Your task to perform on an android device: Open DoorDash app, Enter zipcode 98101 and search for Cake Monkey, gluten free restaurant
Image 0: 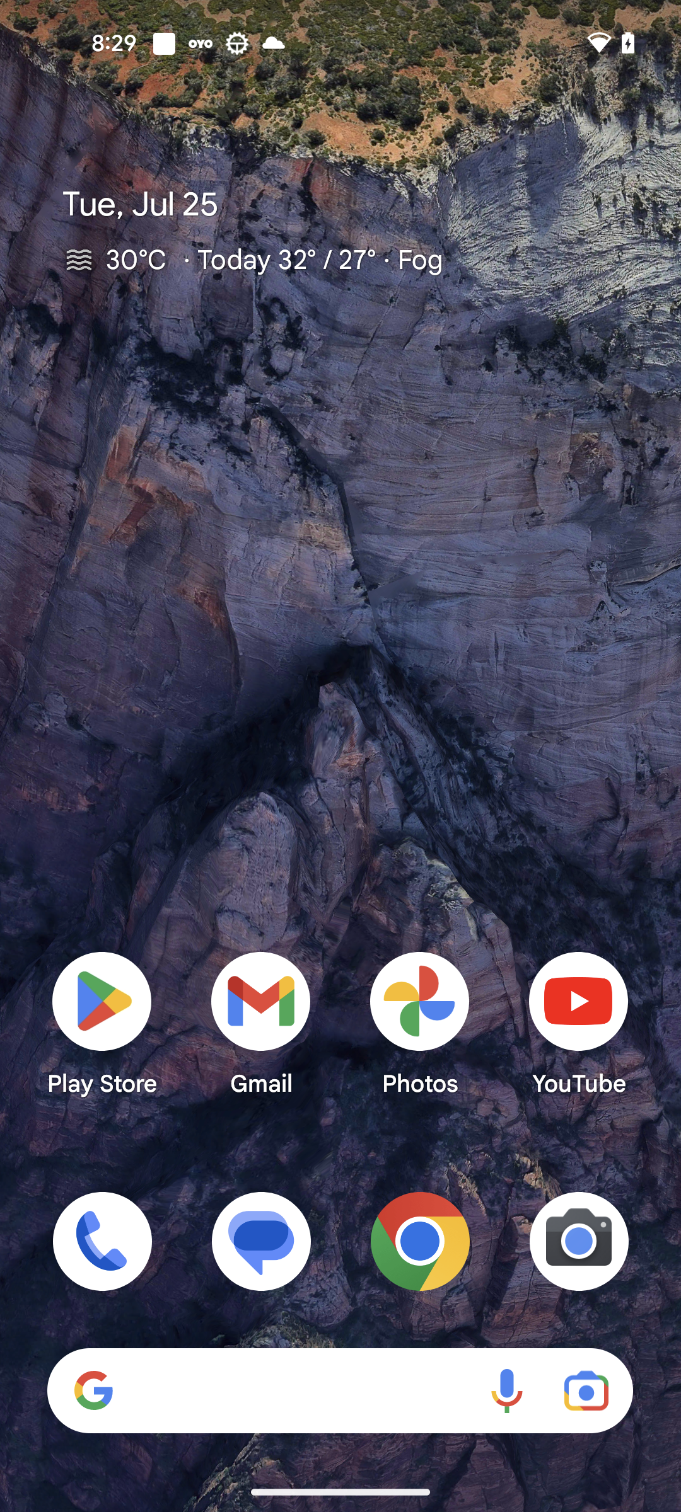
Open DoorDash app
Step 0: open app "DoorDash"
Image 1: 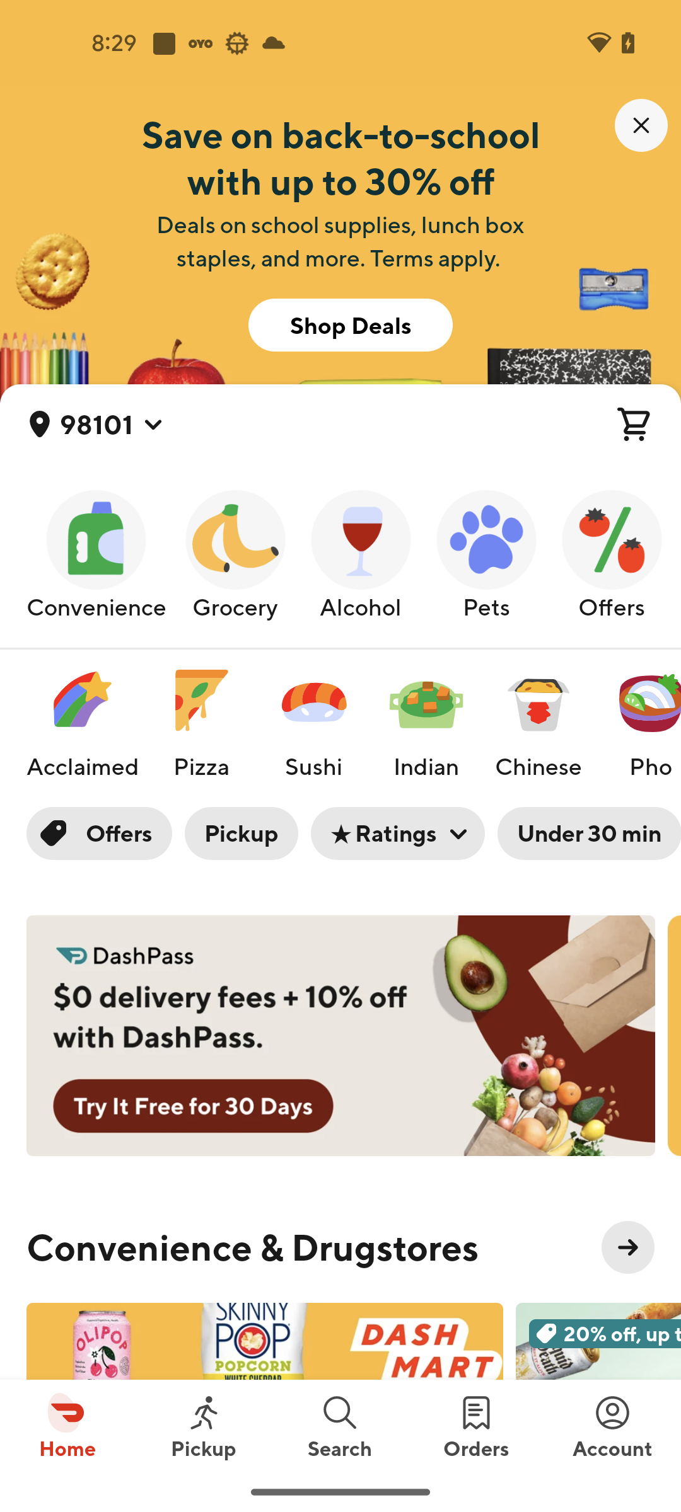
Go to the Search tab
Step 1: click (340, 1426)
Image 2: 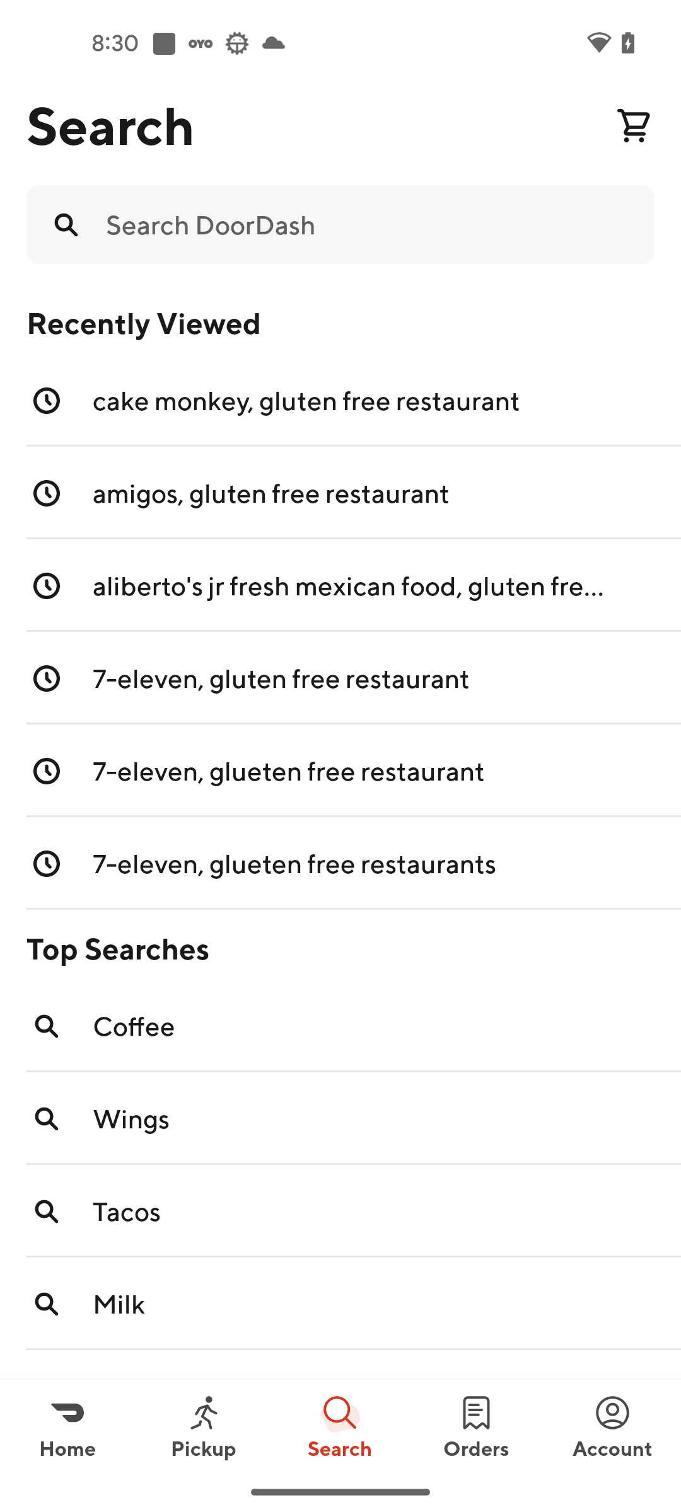
Click on the search bar
Step 2: click (367, 224)
Image 3: 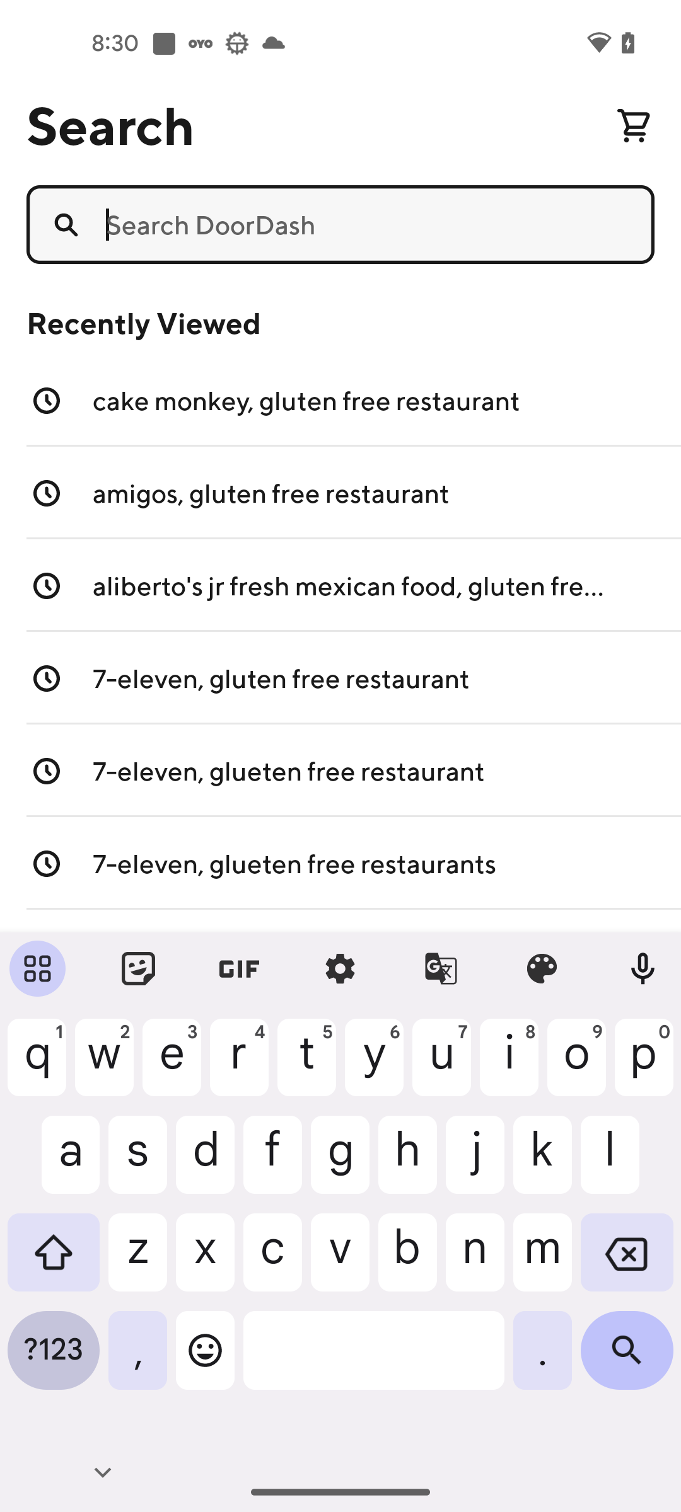
Search for Cake Monkey, Gluten free restaurant
Step 3: type "Cake Monkey restaurant"
Image 4: 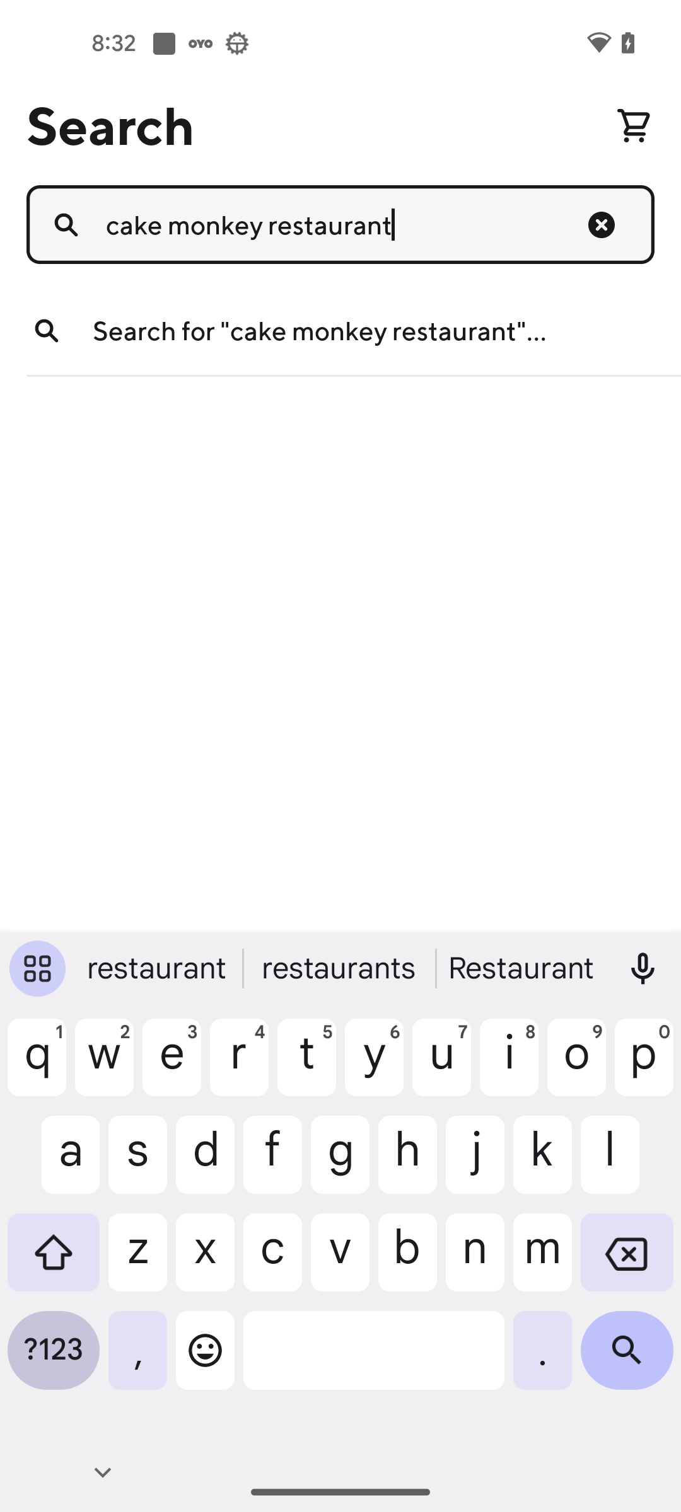
Click on the Search icon at the bottom right corner of the screen
Step 4: click (627, 1360)
Image 5: 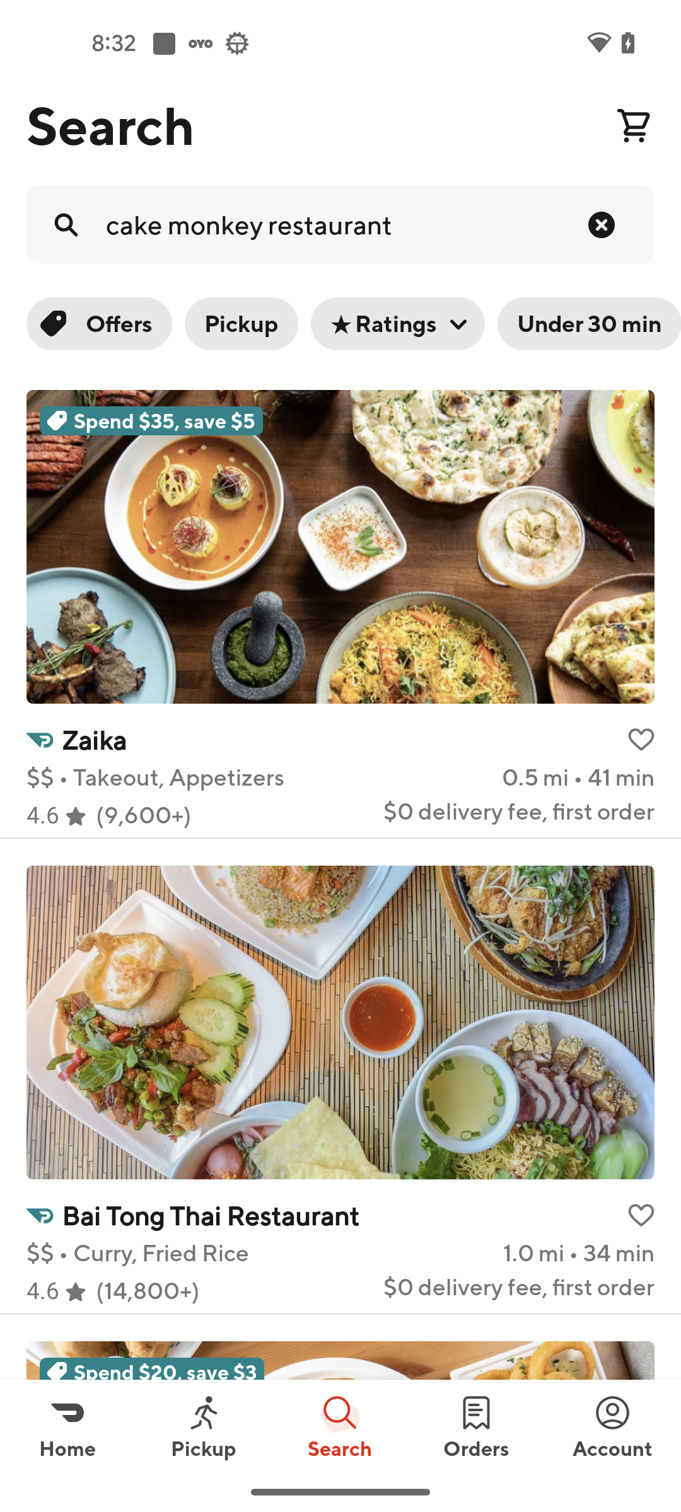
Swipe up to view Cake Monkey restaurant
Step 5: scroll down
Image 6: 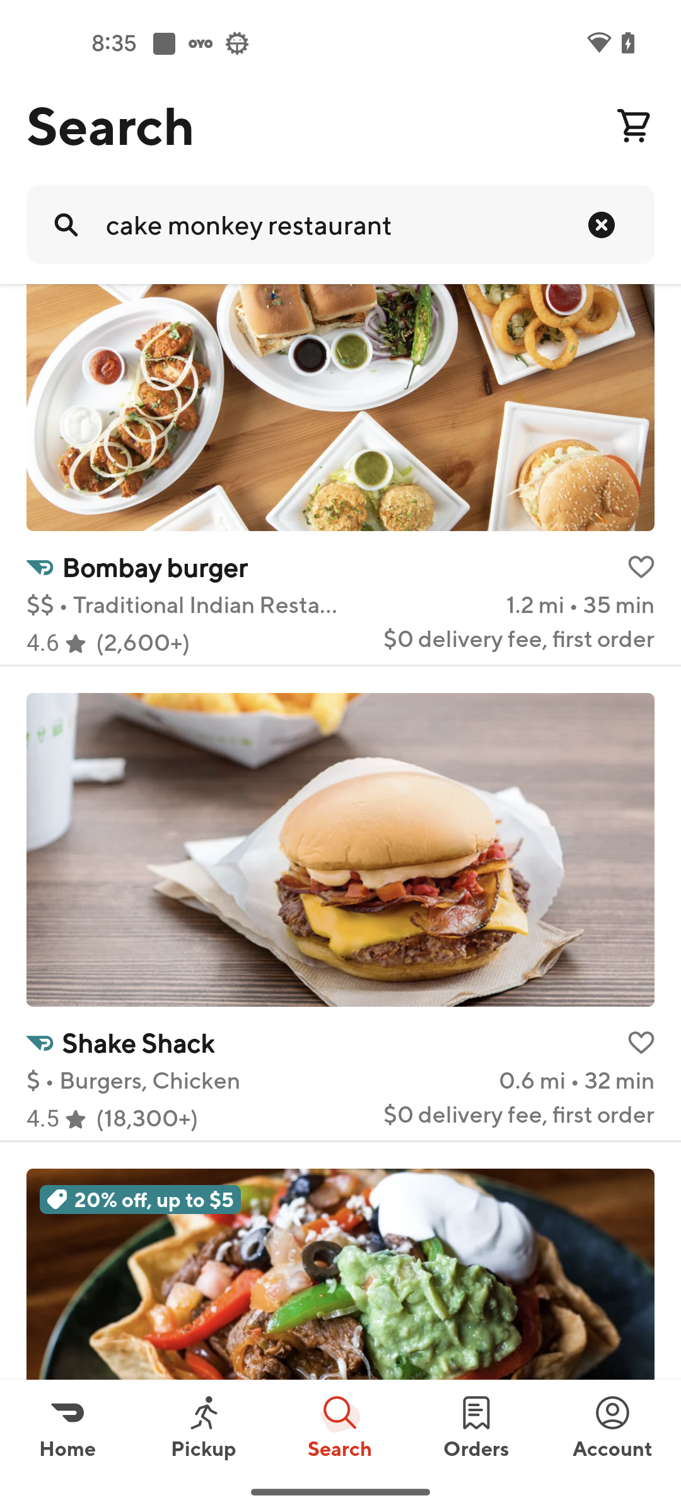
Swipe up to view Cake Monkey restaurant
Step 6: scroll down
Image 7: 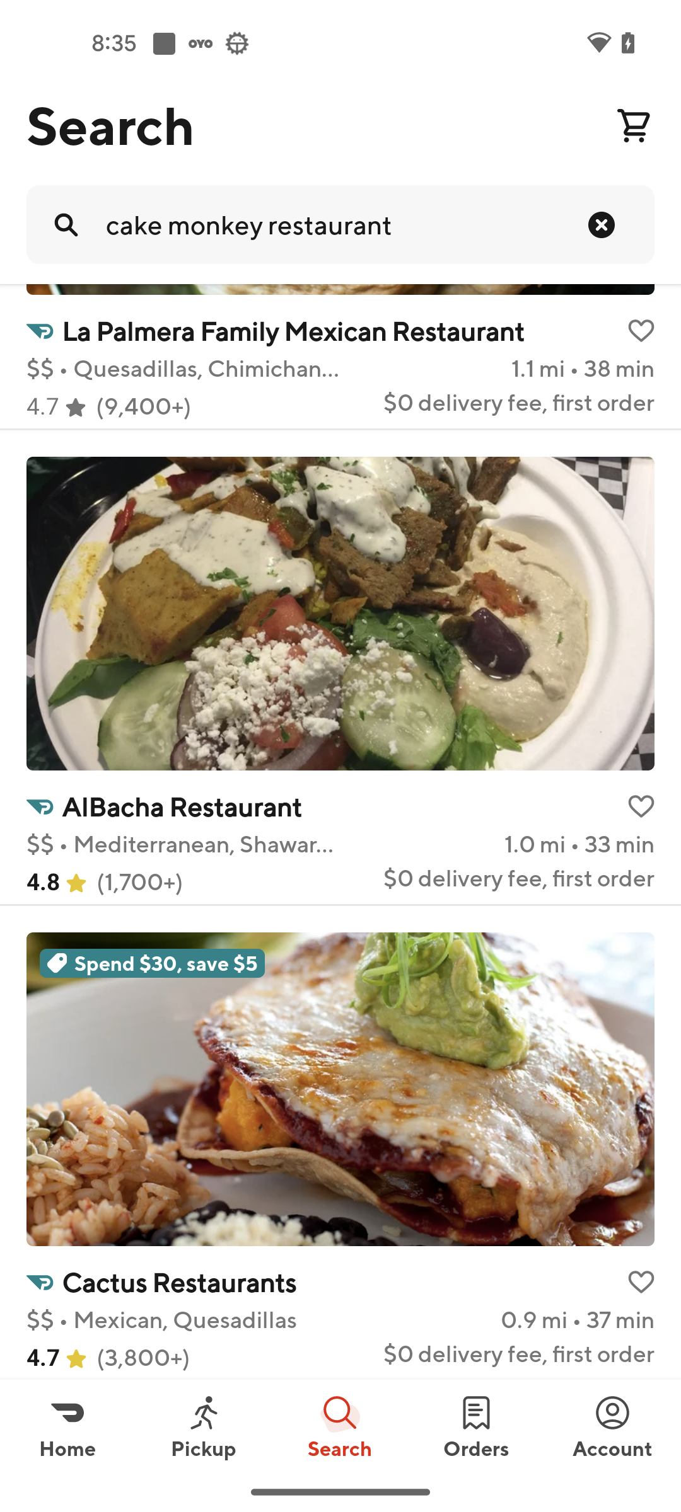
Swipe up to view Cake Monkey restaurant
Step 7: scroll down
Image 8: 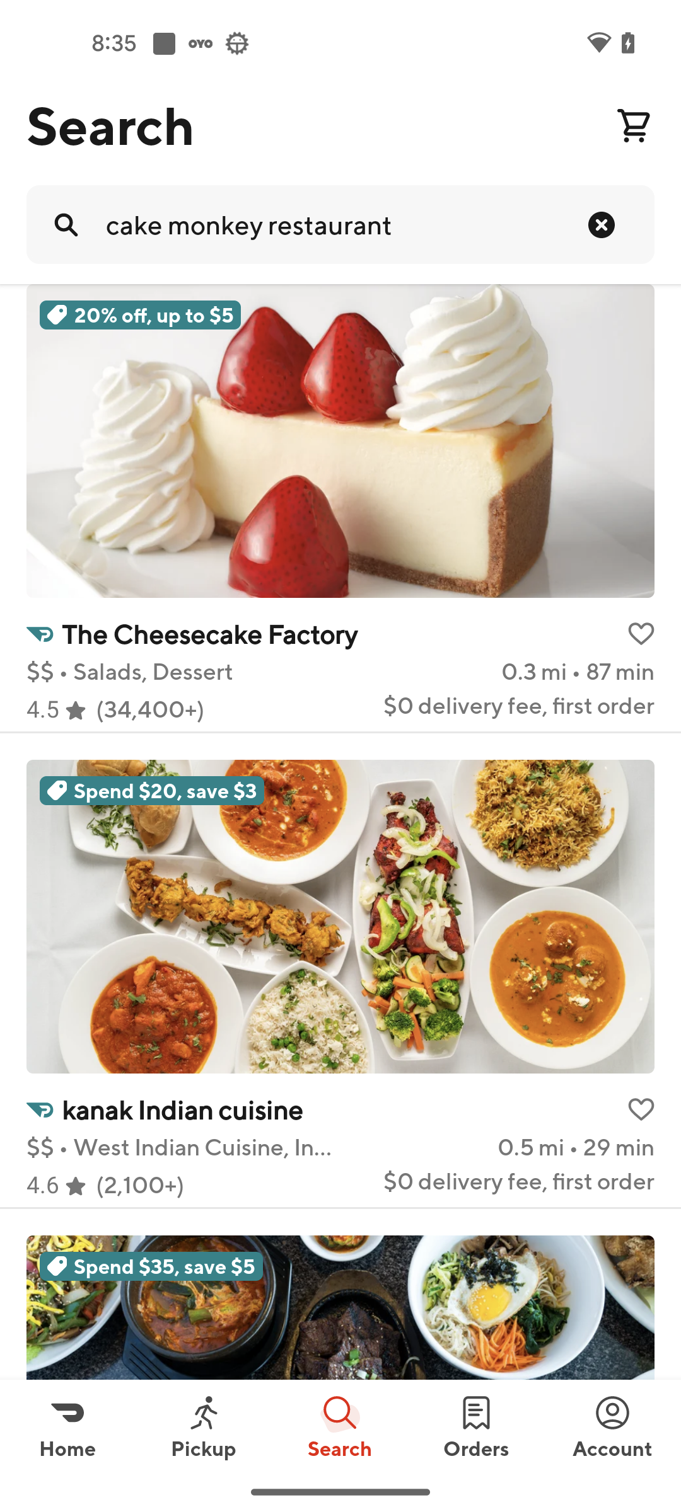
Swipe up to view Cake Monkey restaurant
Step 8: scroll down
Image 9: 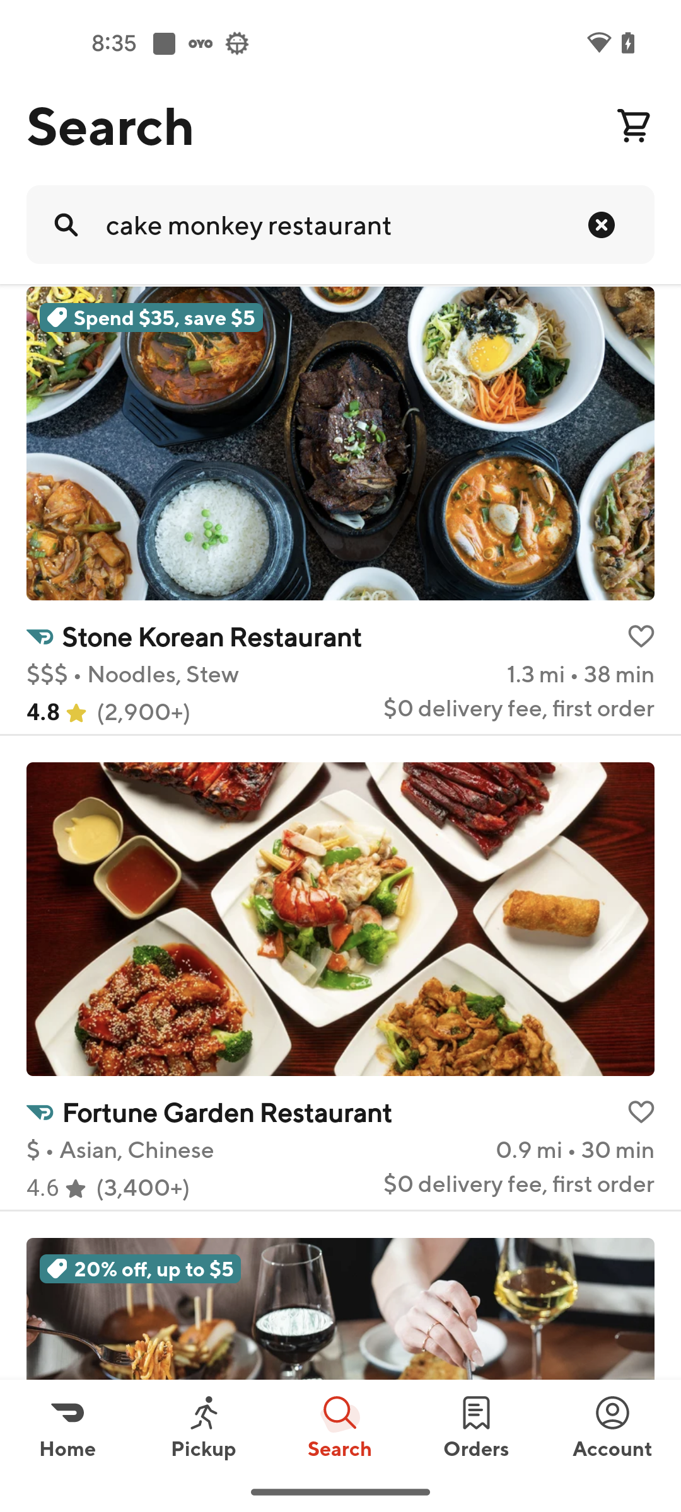
Swipe up to view Cake Monkey restaurant
Step 9: scroll down
Image 10: 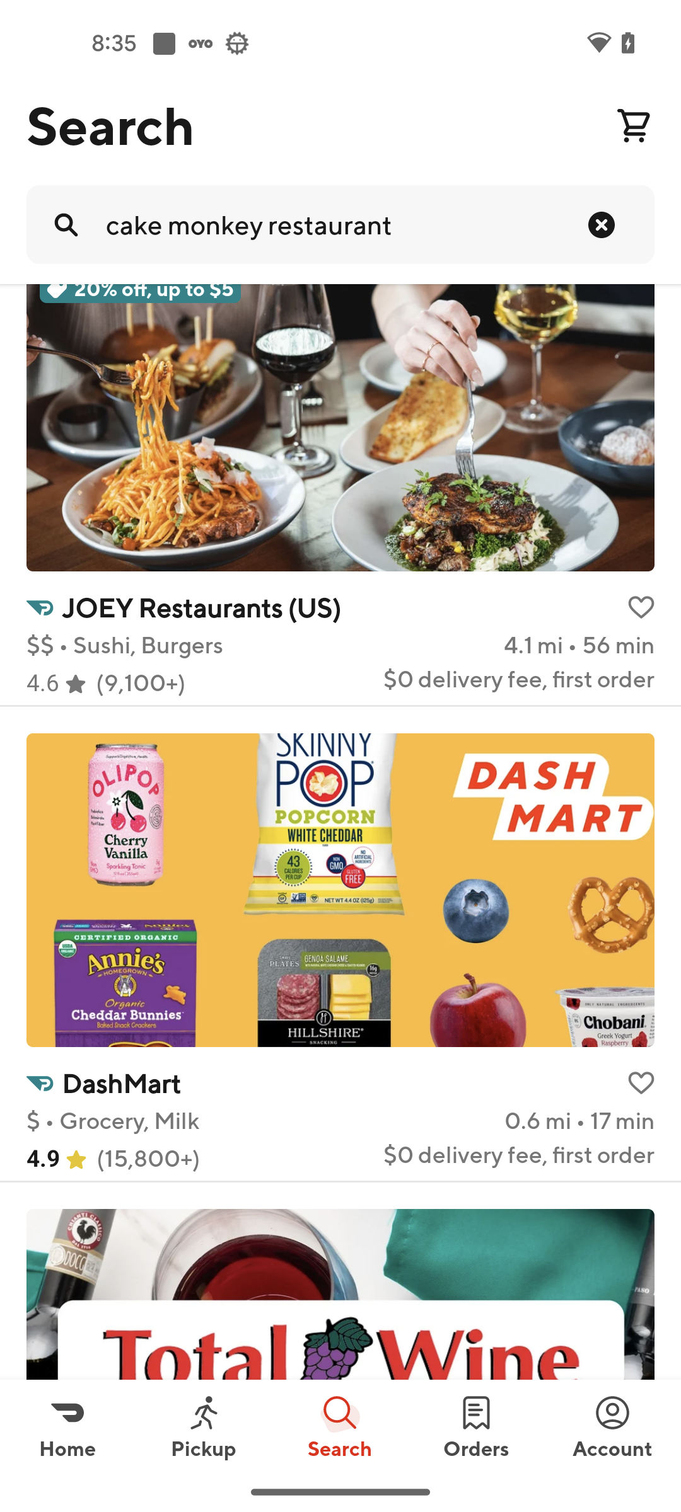
Swipe up to view Cake Monkey restaurant
Step 10: scroll down